Your task to perform on an android device: I want to learn about machine learning in the Udemy app.
Image 0: 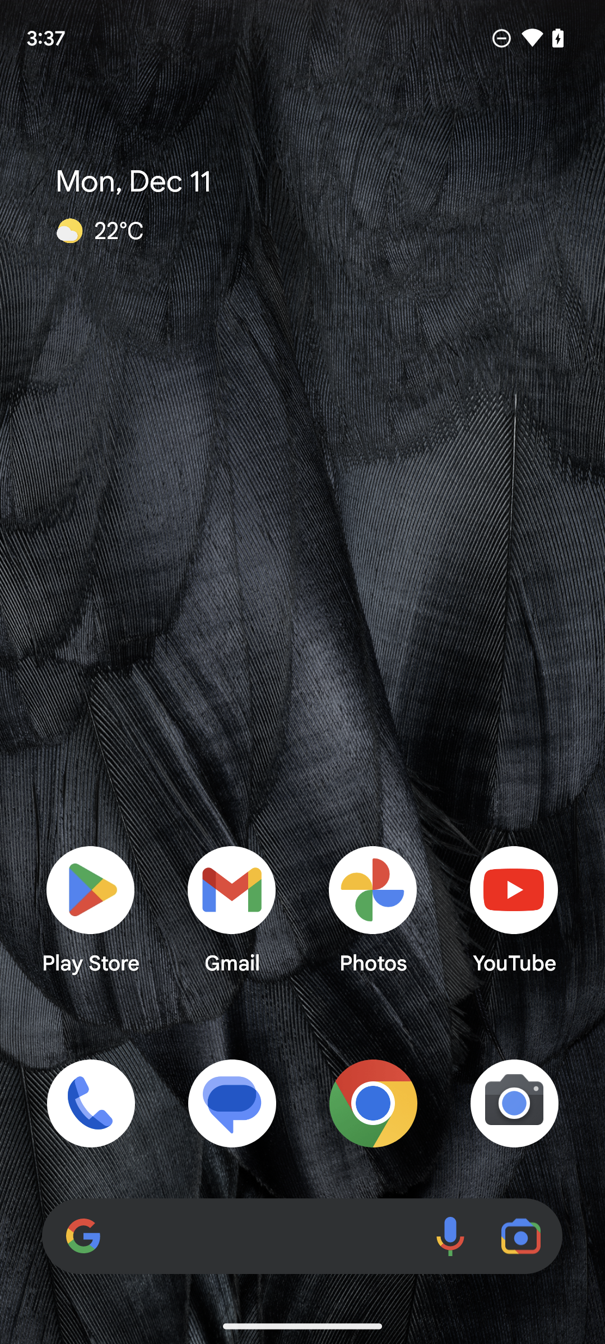
Open the Udemy app.
Step 0: open app "Udemy"
Image 1: 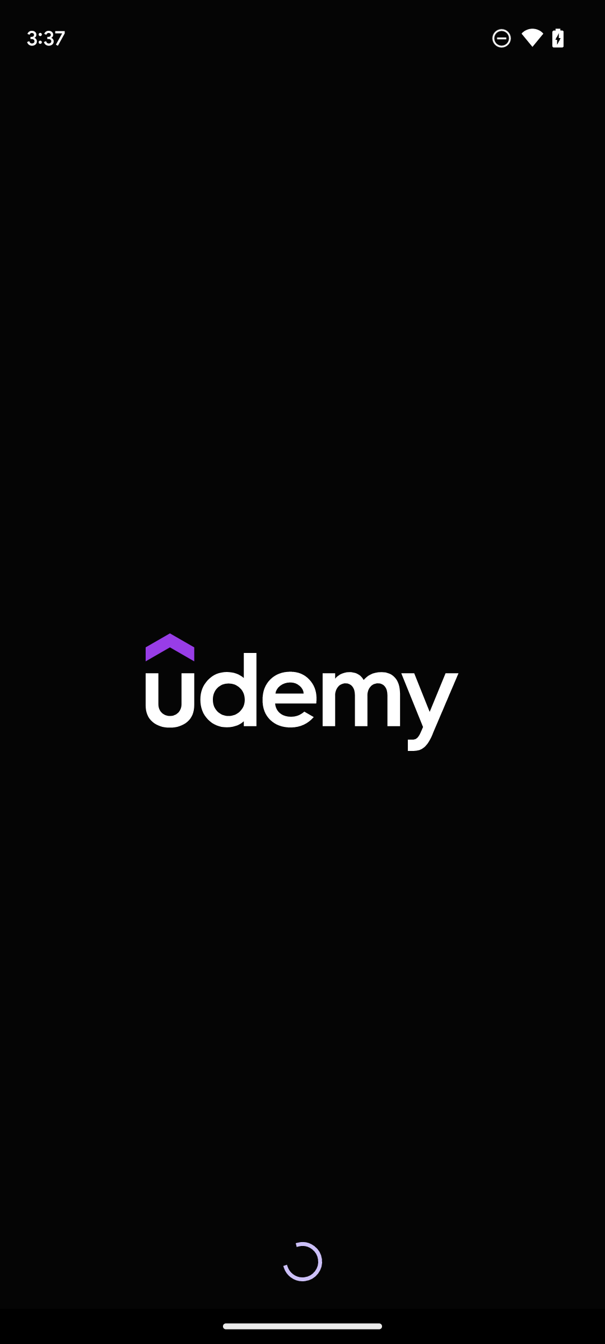
Open the Udemy app.
Step 1: wait
Image 2: 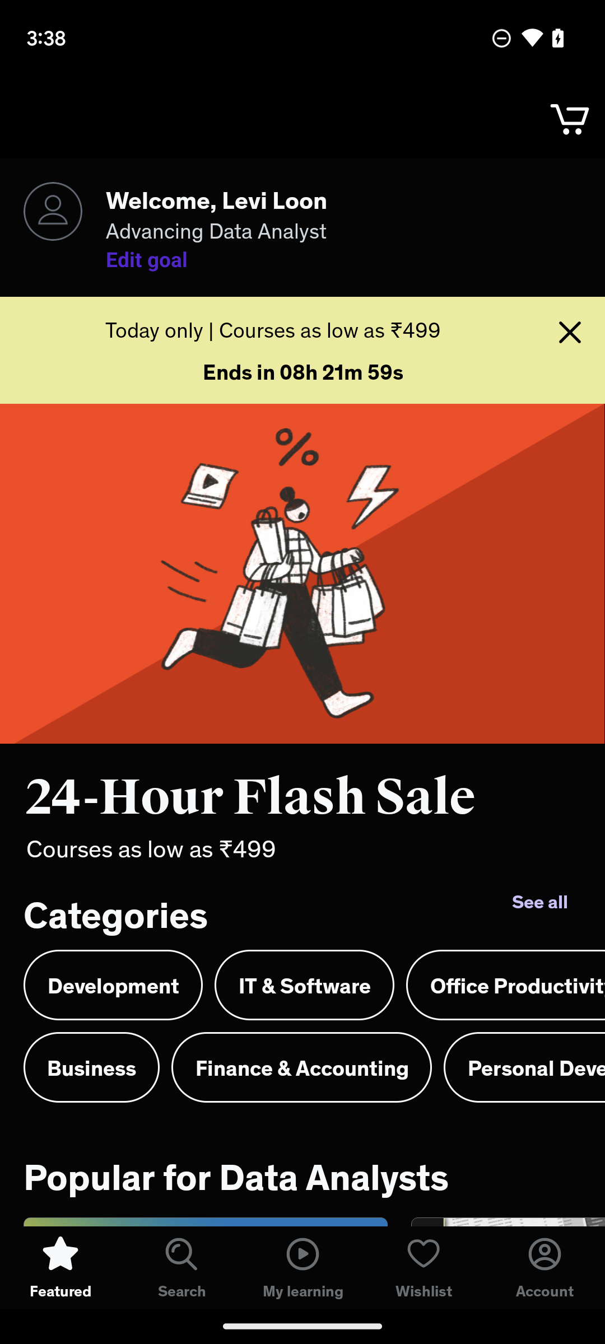
Click on the search button.
Step 2: click (182, 1267)
Image 3: 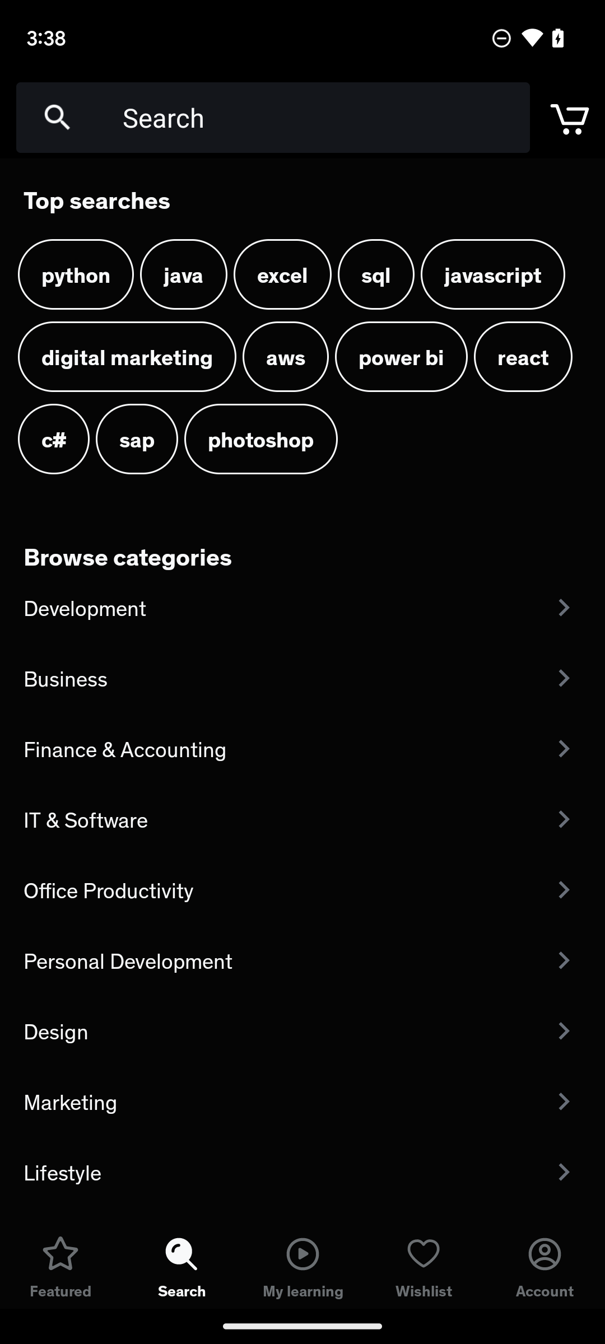
Enter Machine learning in the search box.
Step 3: type "Machine learning"
Image 4: 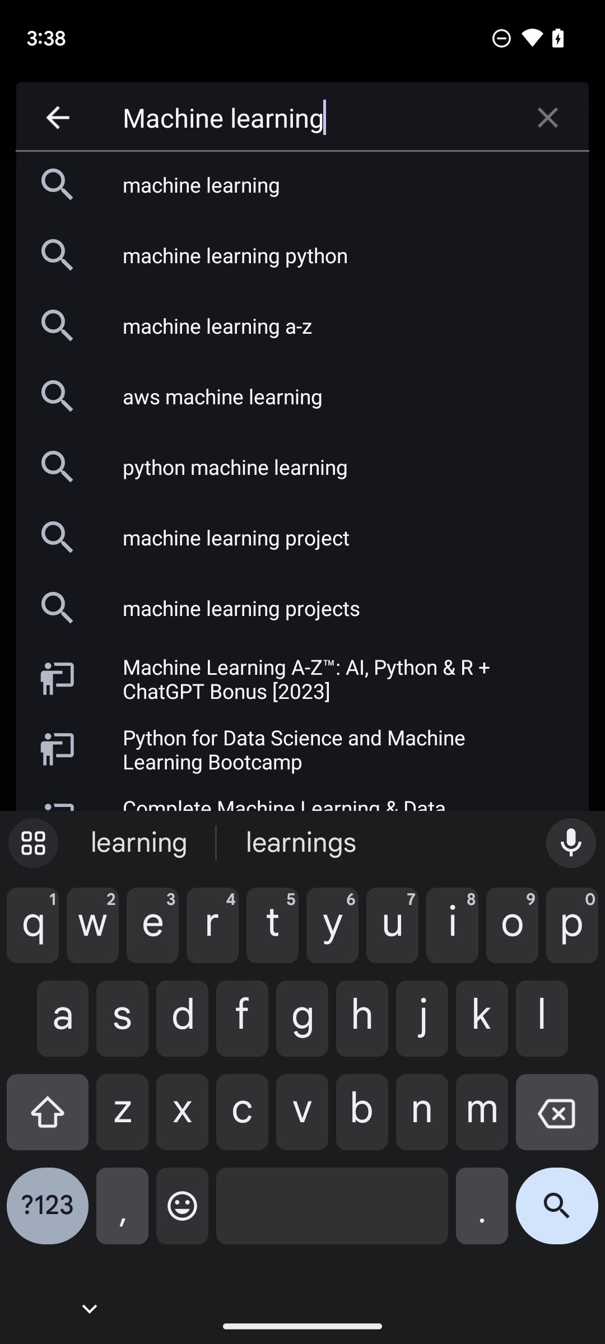
Click on search icon on the bottom right side of the screen.
Step 4: click (557, 1215)
Image 5: 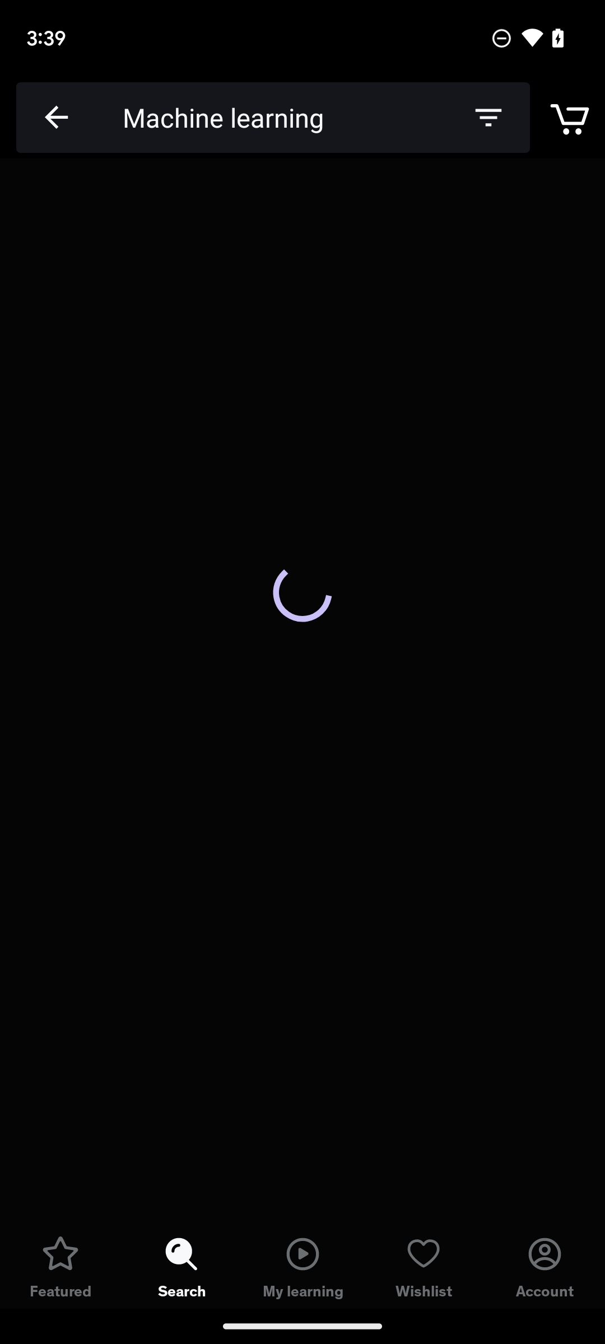
Click on search icon on the bottom right side of the screen.
Step 5: wait
Image 6: 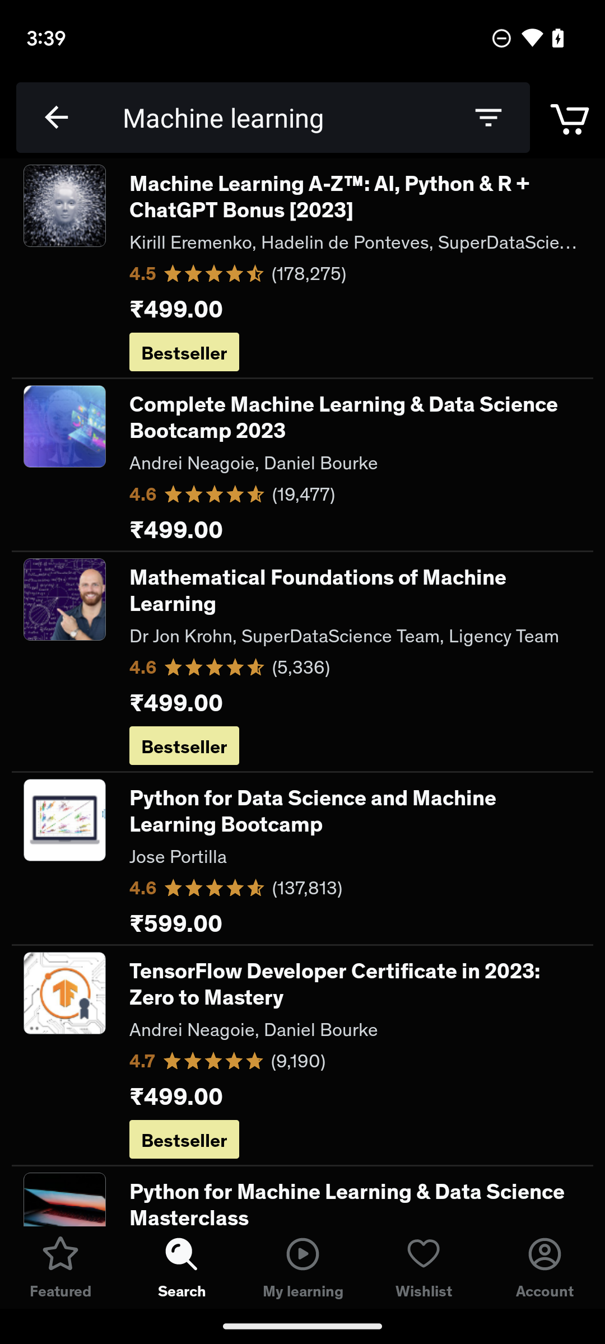
Click on the filter icon.
Step 6: click (488, 118)
Image 7: 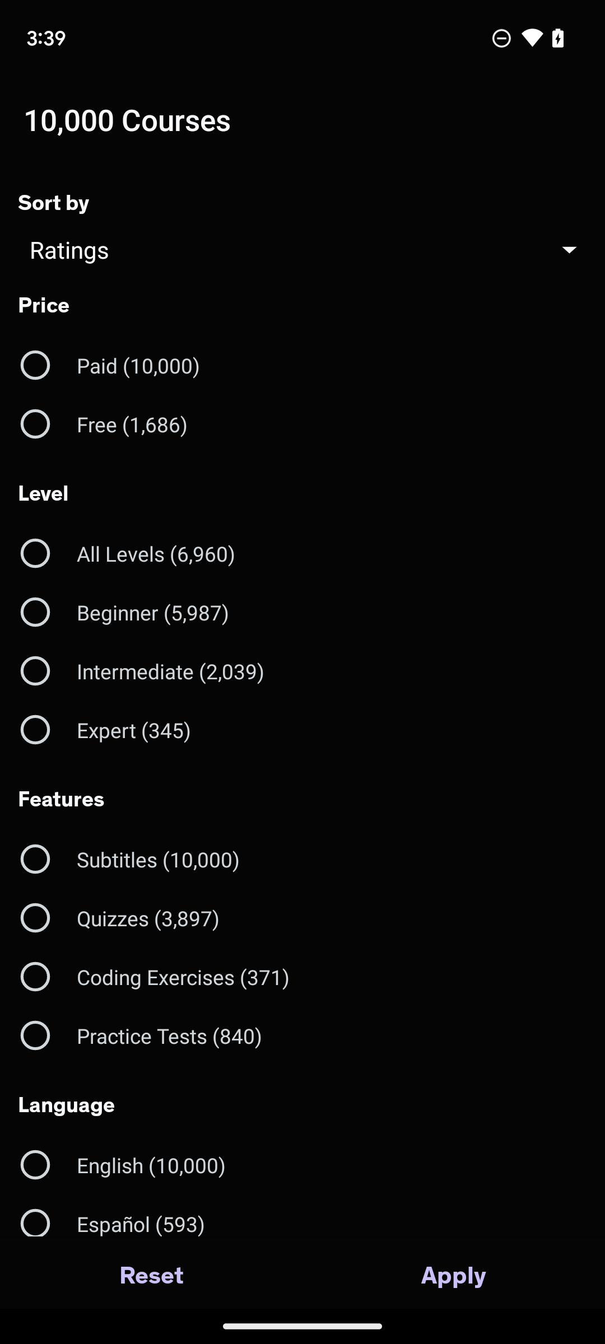
Click on free option.
Step 7: click (305, 424)
Image 8: 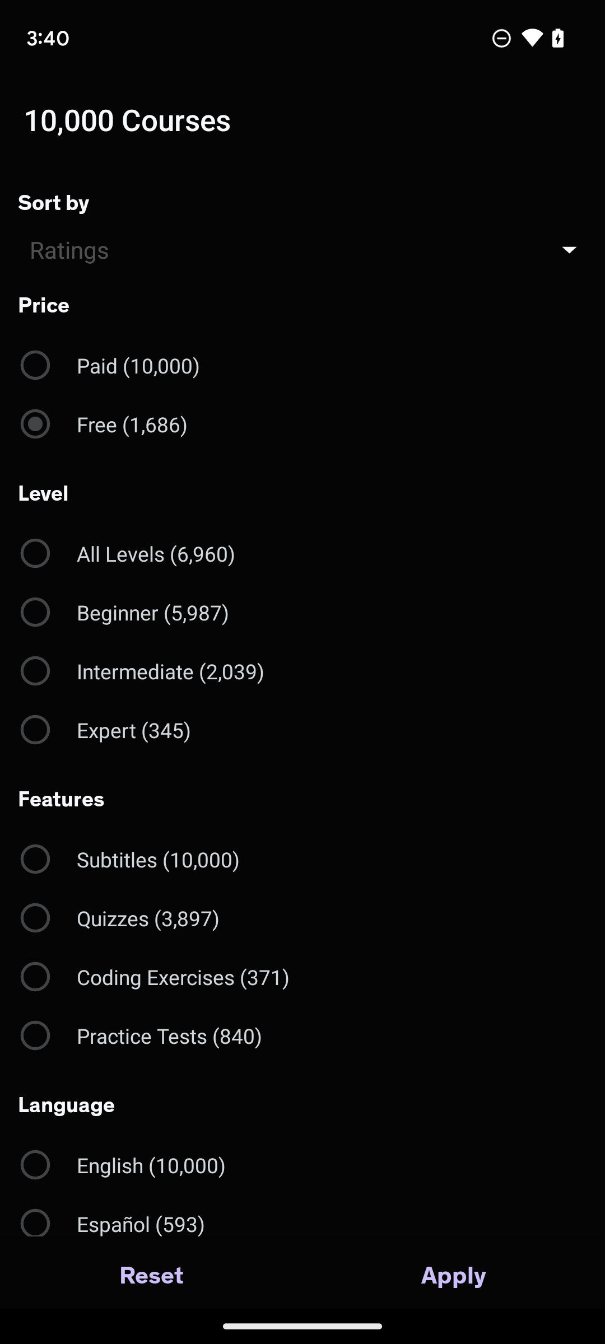
Click on Apply button.
Step 8: click (454, 1273)
Image 9: 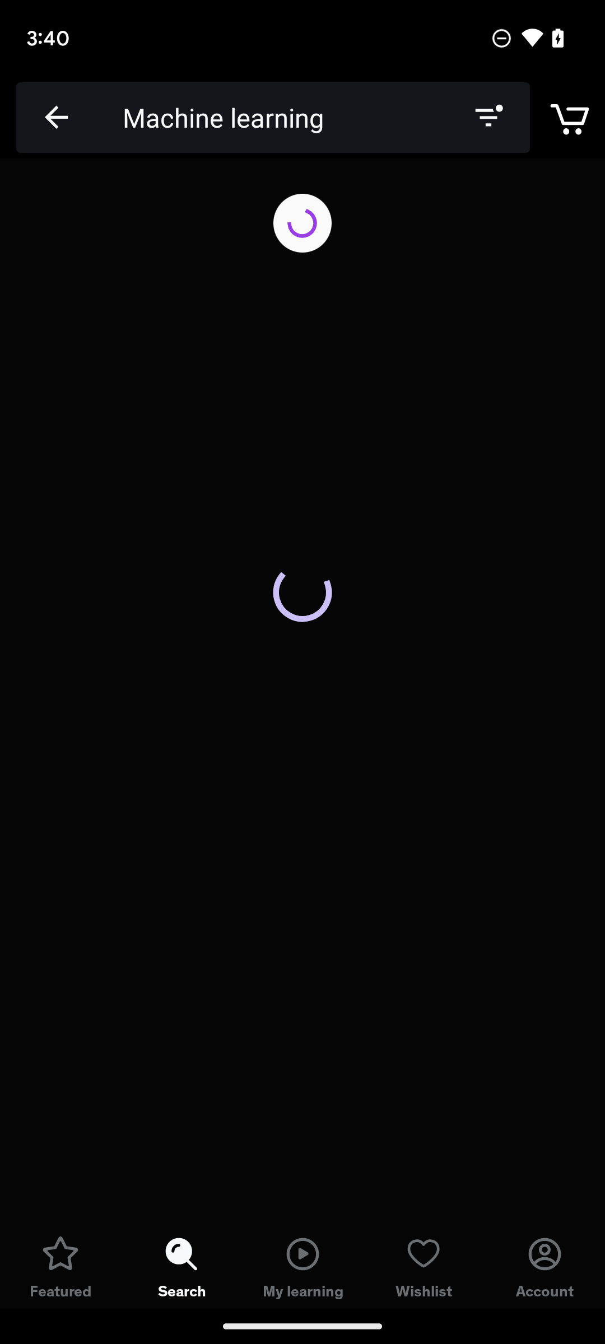
Click on Apply button.
Step 9: wait
Image 10: 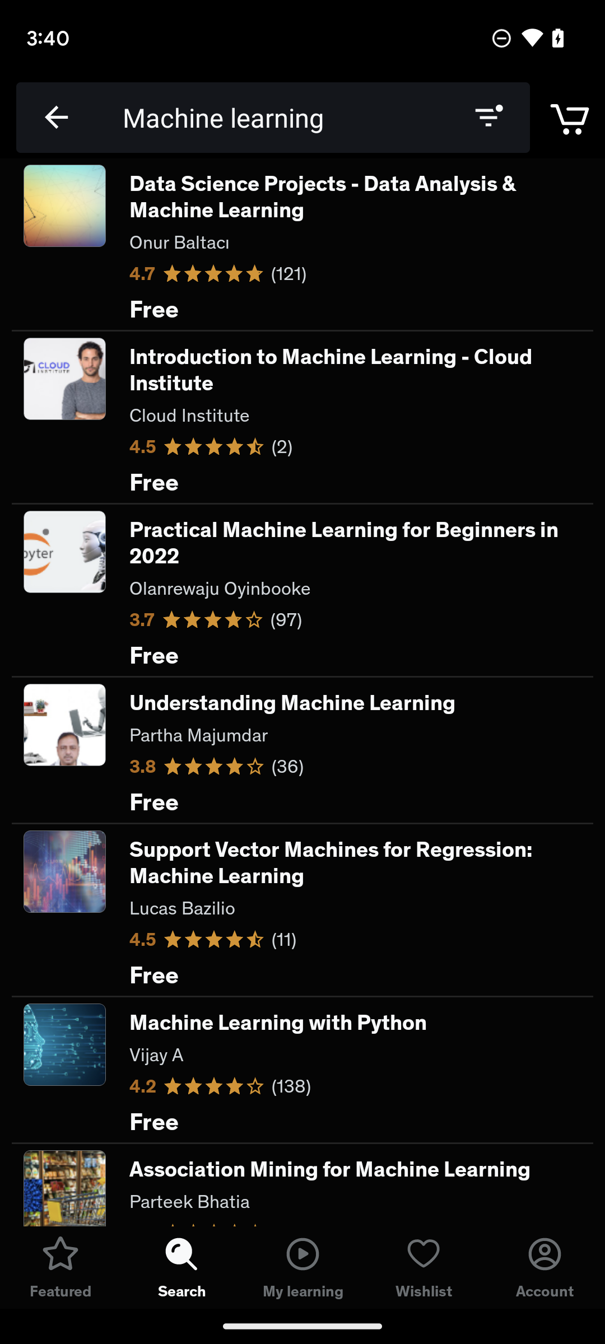
Click on the secdond suggestion.
Step 10: click (355, 370)
Image 11: 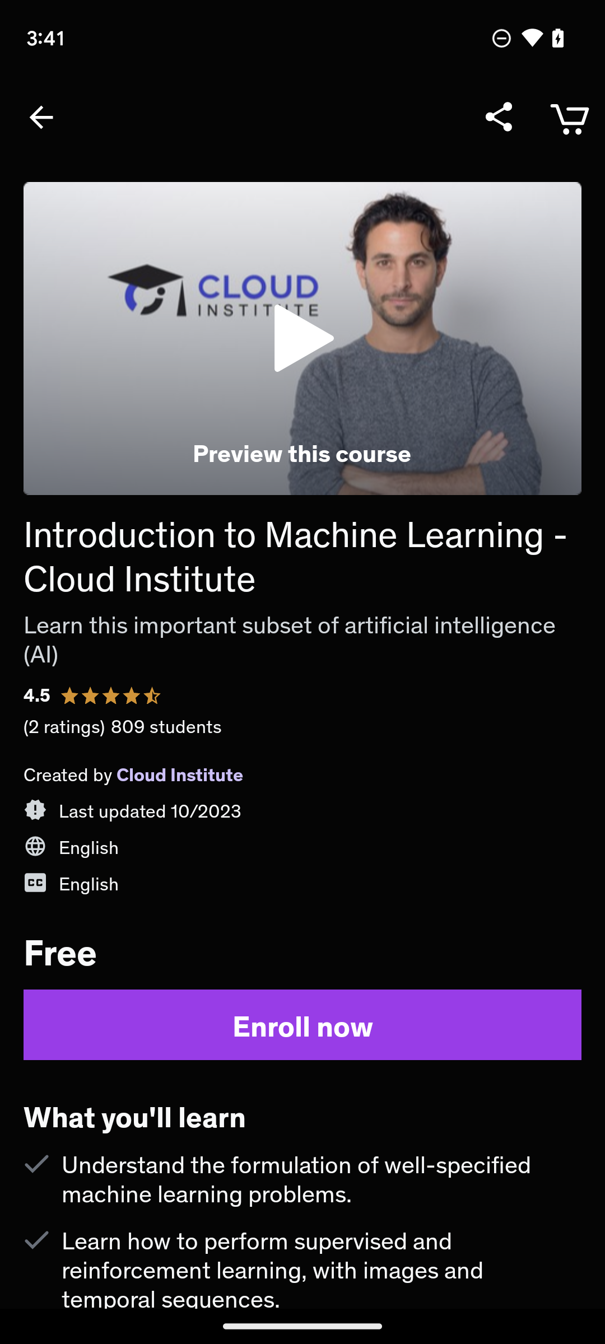
Swipe up to view more information.
Step 11: scroll down
Image 12: 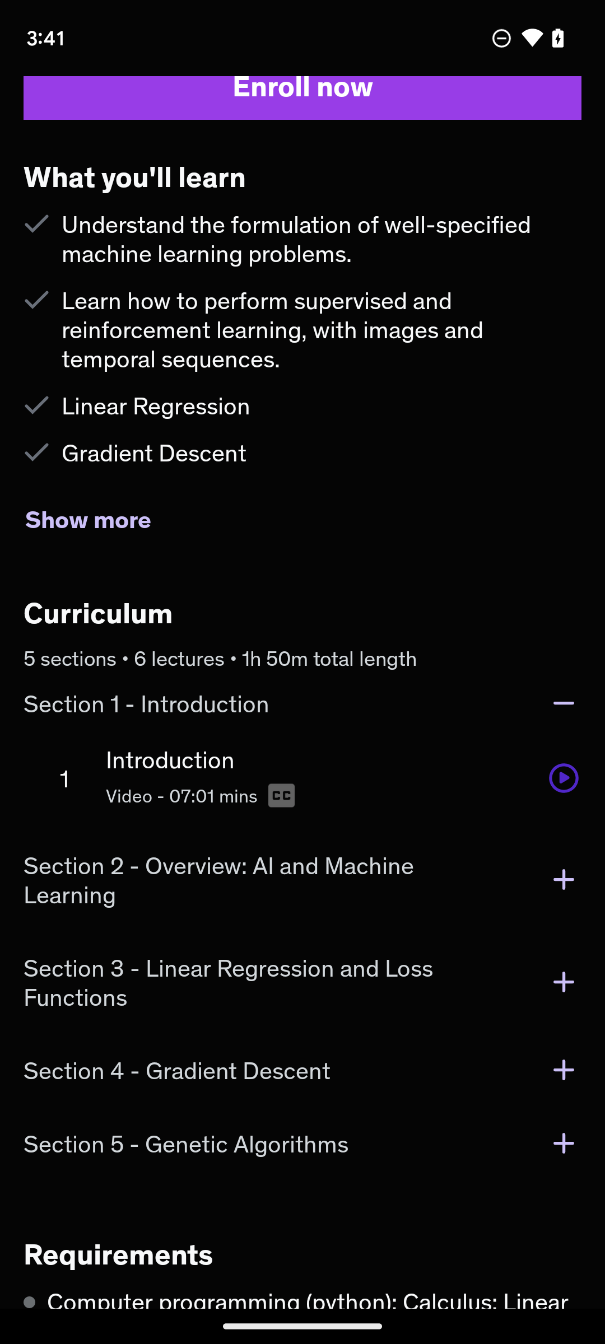
Swipe up to view more information.
Step 12: scroll down
Image 13: 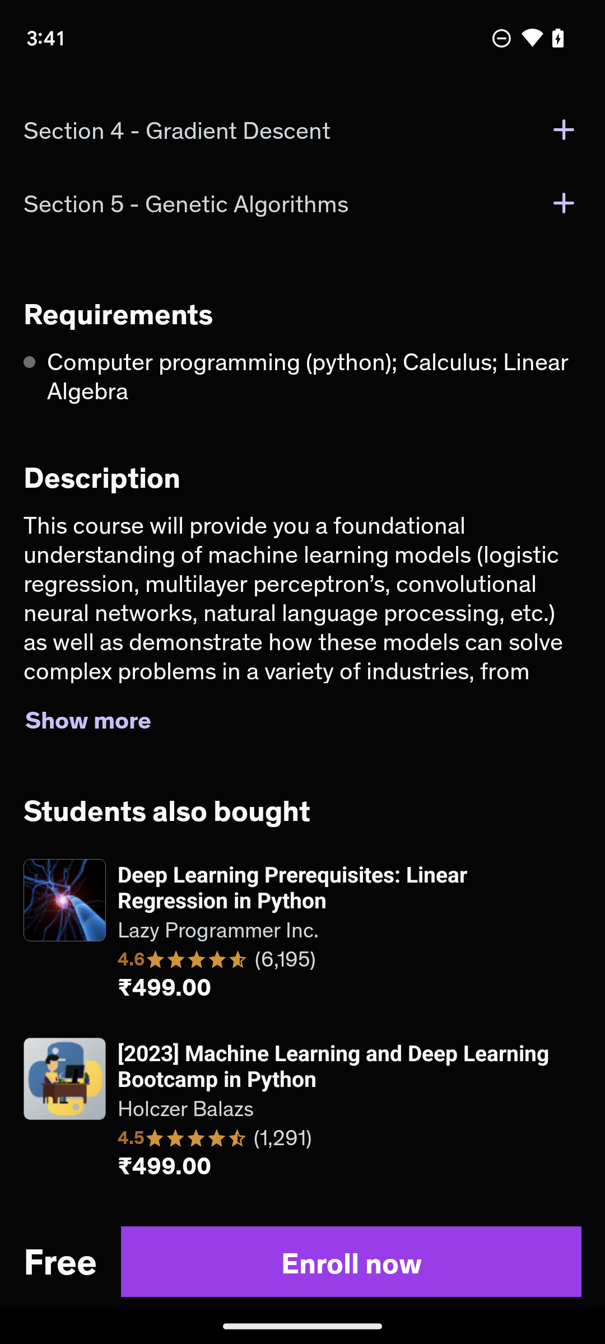
Click on Show more button.
Step 13: click (88, 718)